Your task to perform on an android device: Need to Check the weather forecast on the weather channel app for the Knoxville location on November 22nd.
Image 1: 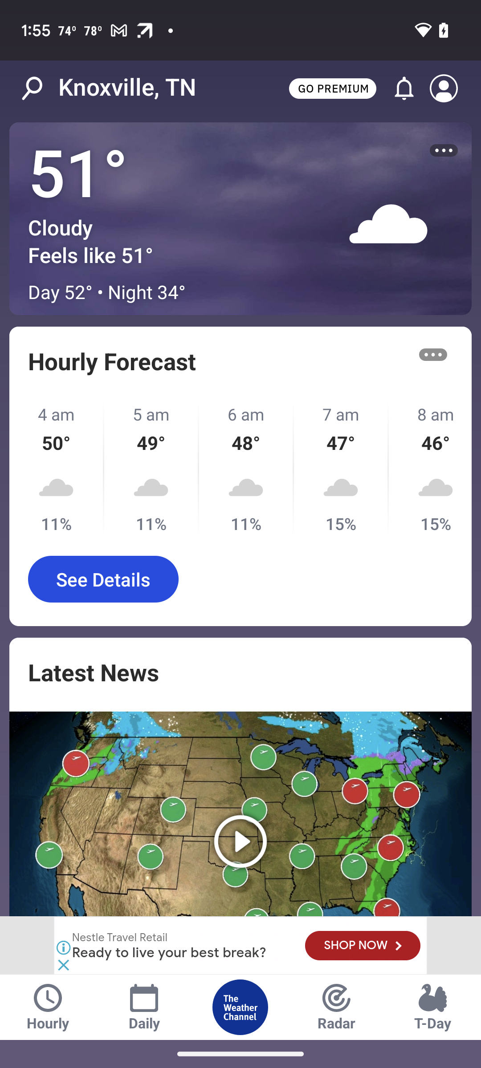
Open The weather channel app
Step 1: open app "The Weather Channel"
Image 2: 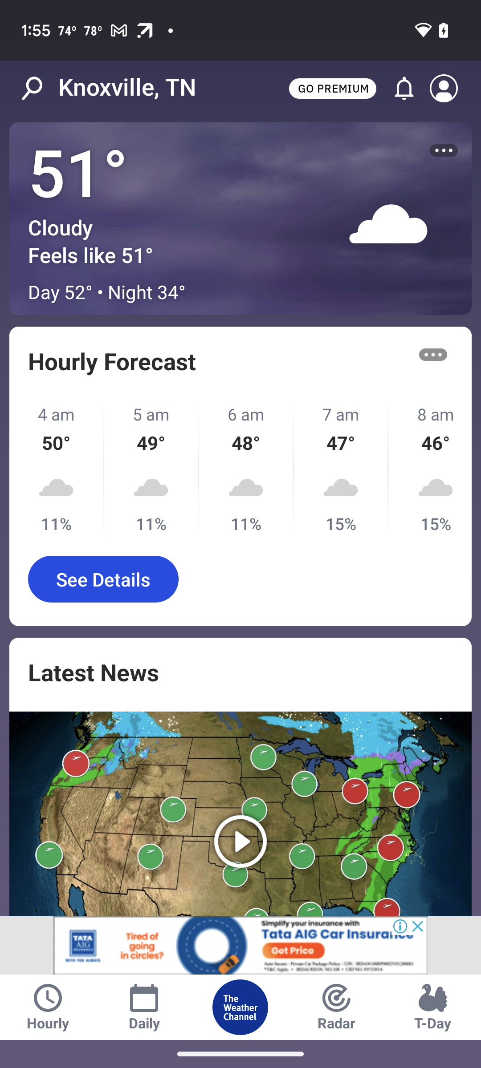
Click on daily
Step 2: click (144, 1007)